Your task to perform on an android device: Add the Sindoori mango computer desk with file to my favorites on the Etsy app.
Image 0: 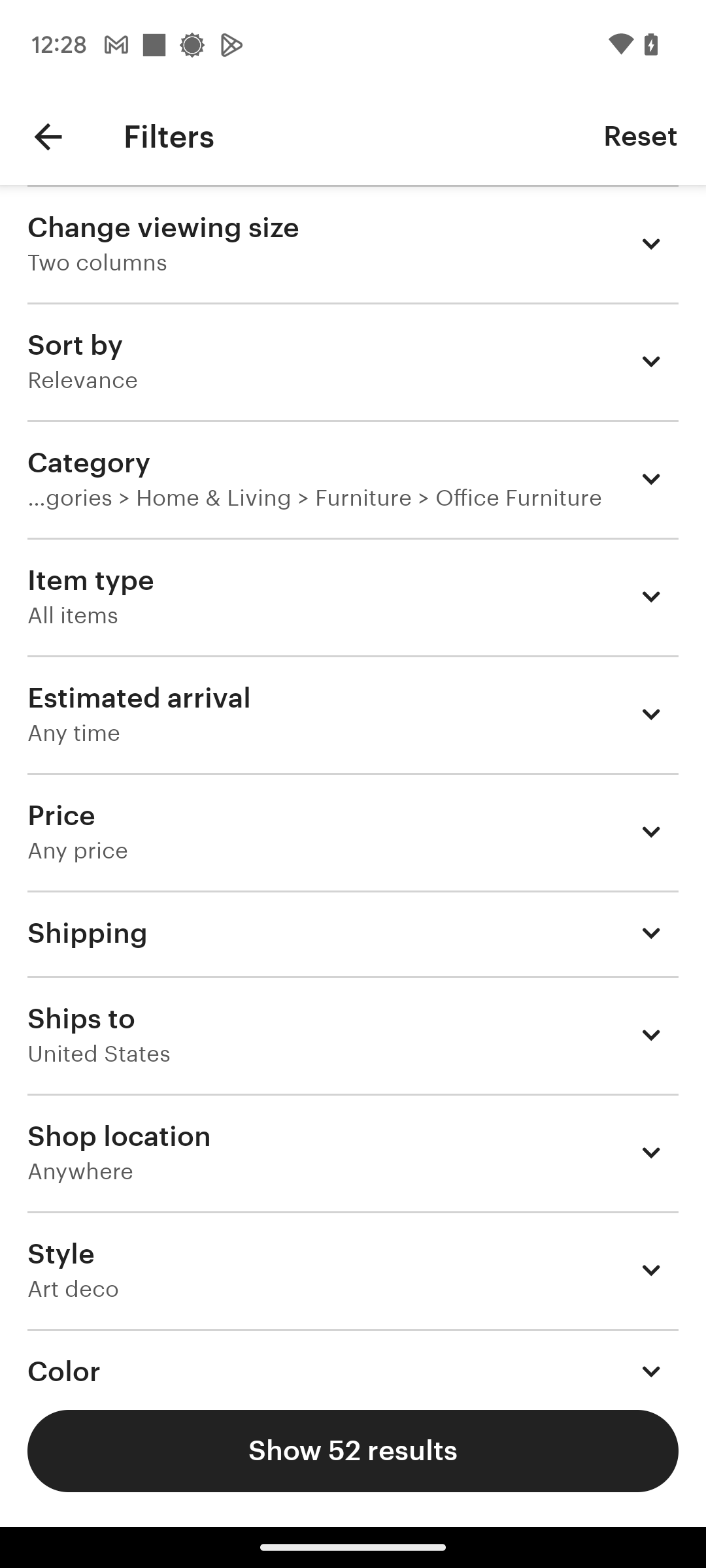
Go back to search results.
Step 0: press back button
Image 1: 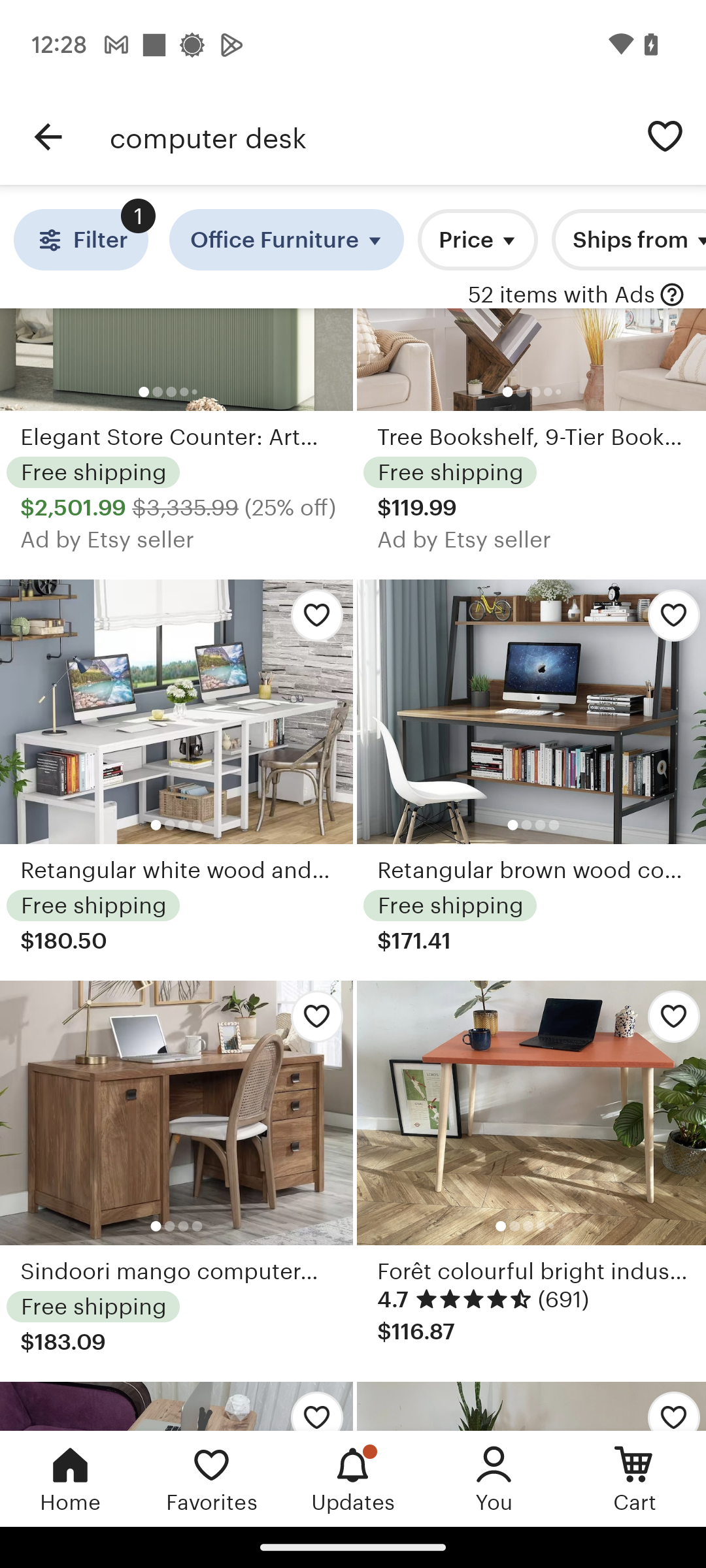
Click on the Sindoori mango computer desk with file.
Step 1: click (176, 1113)
Image 2: 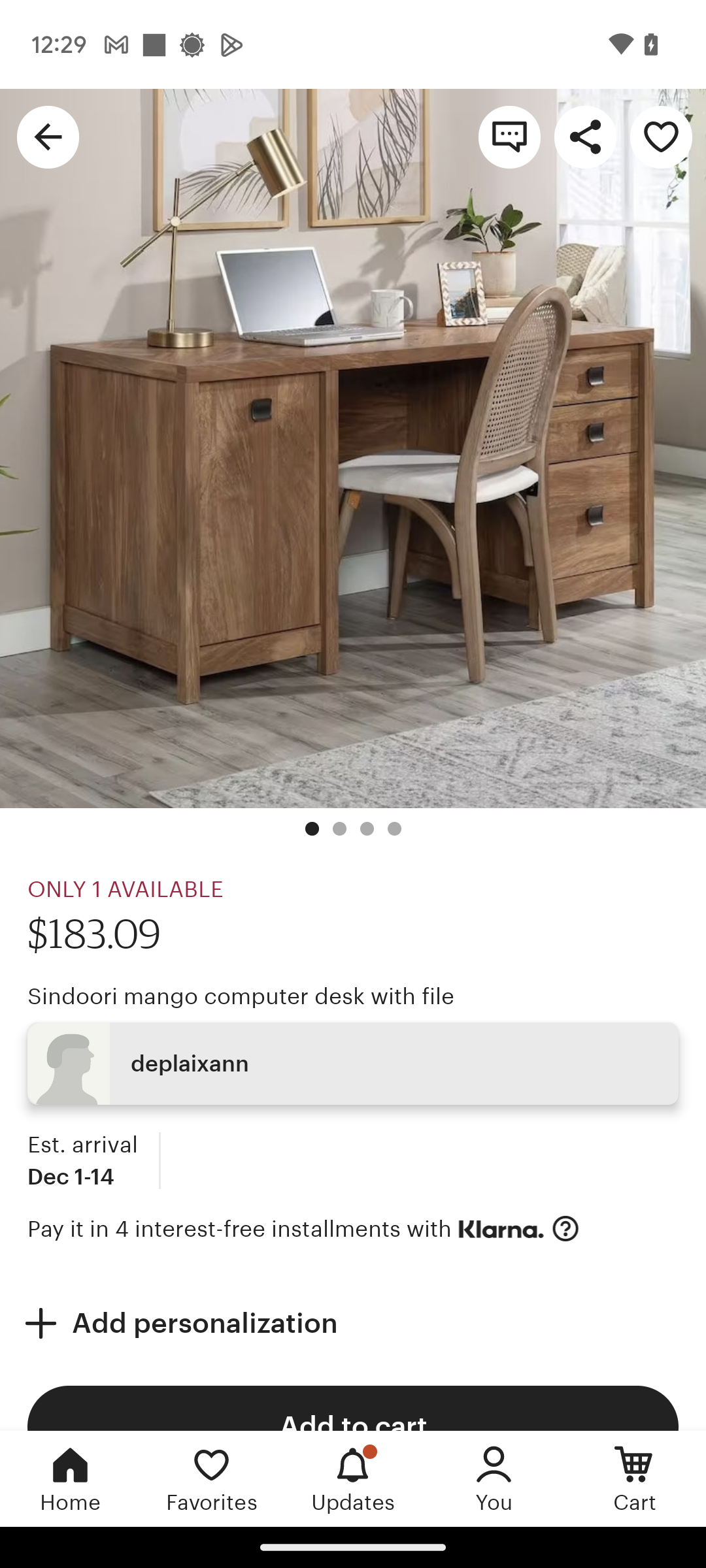
Click on the heart icon at the top-right of the product image.
Step 2: click (661, 137)
Image 3: 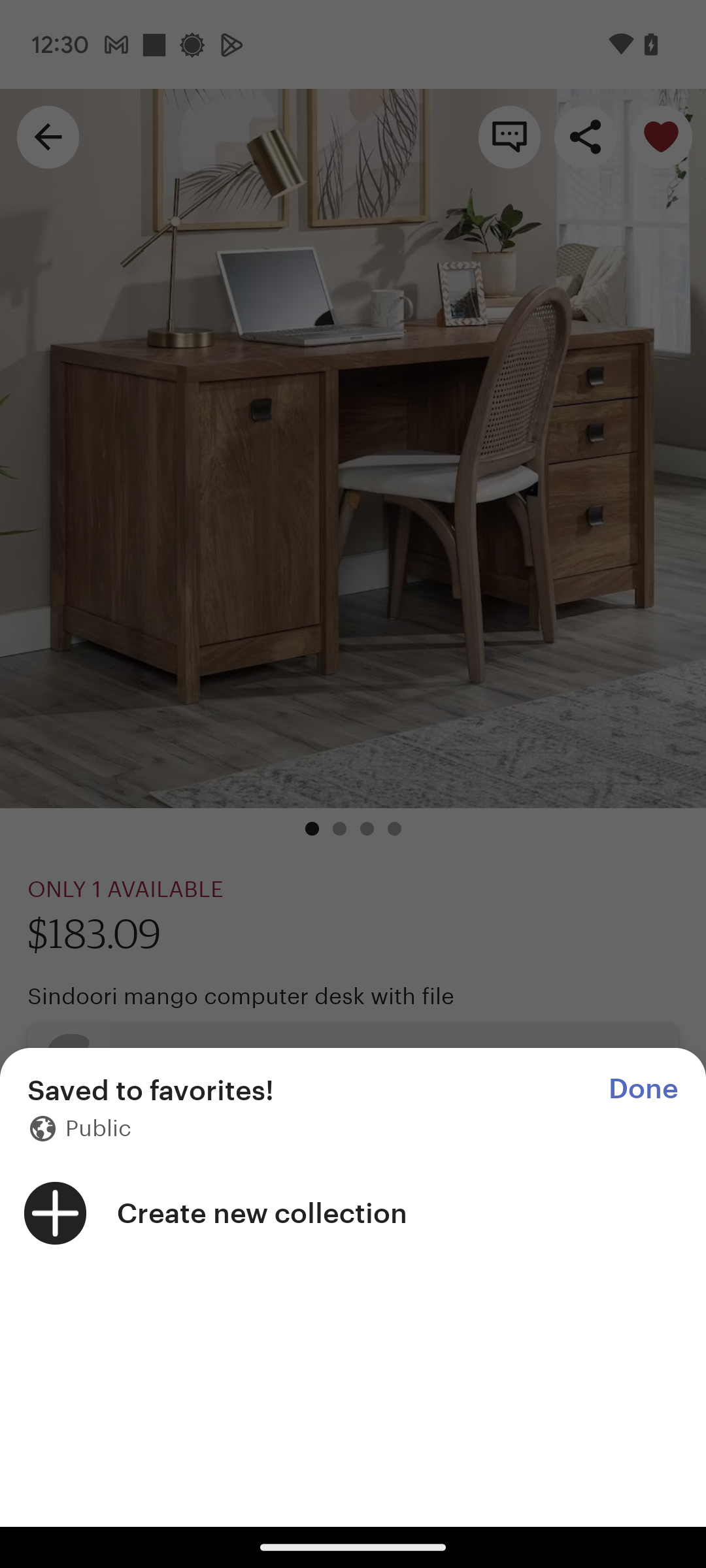
Click on Done.
Step 3: click (643, 1089)